Your task to perform on an android device: The chicken fricassee dish was delicious. I'd want to create a playlist on YouTube named Favorite Food Recipe so that I can simply view it later.
Image 0: 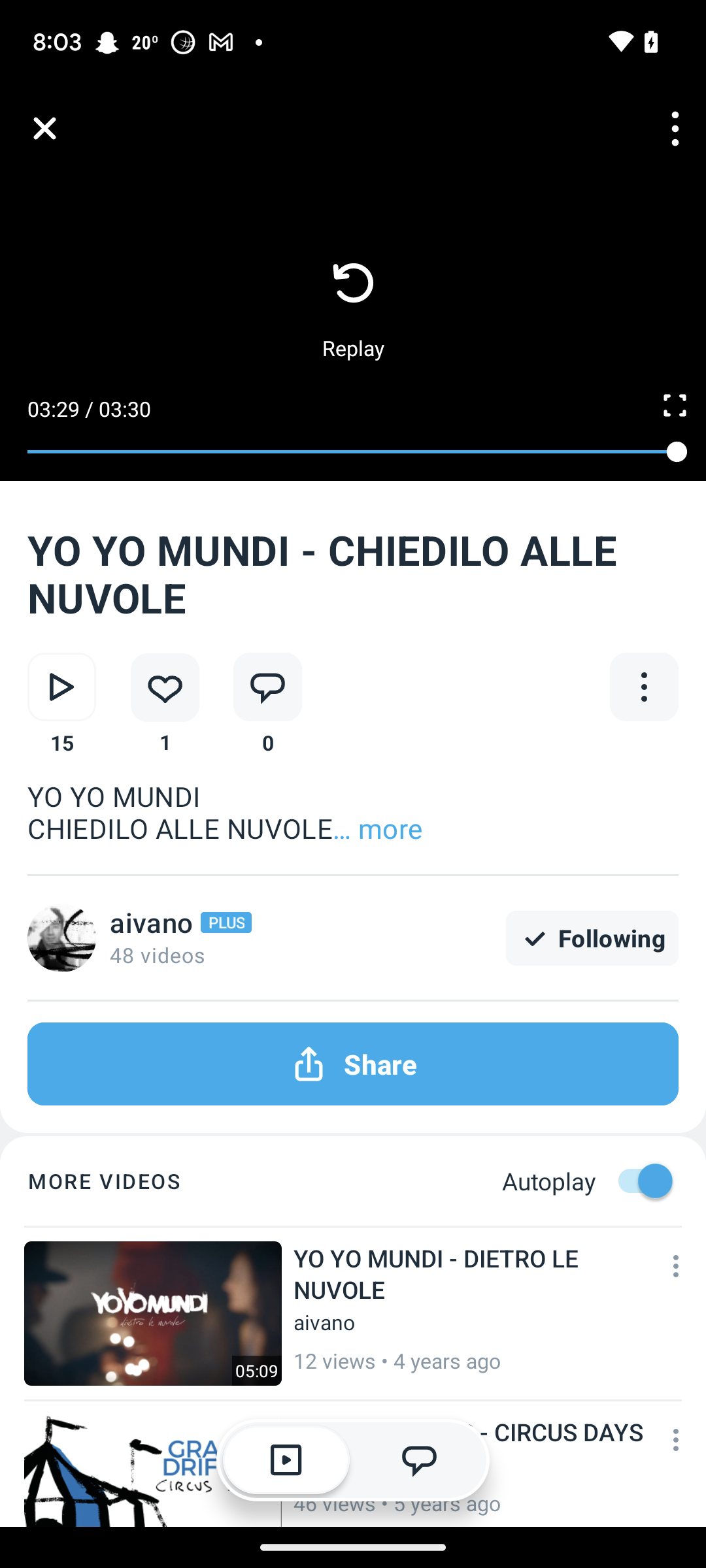
Open the Youtube app
Step 0: open app "YouTube"
Image 2: 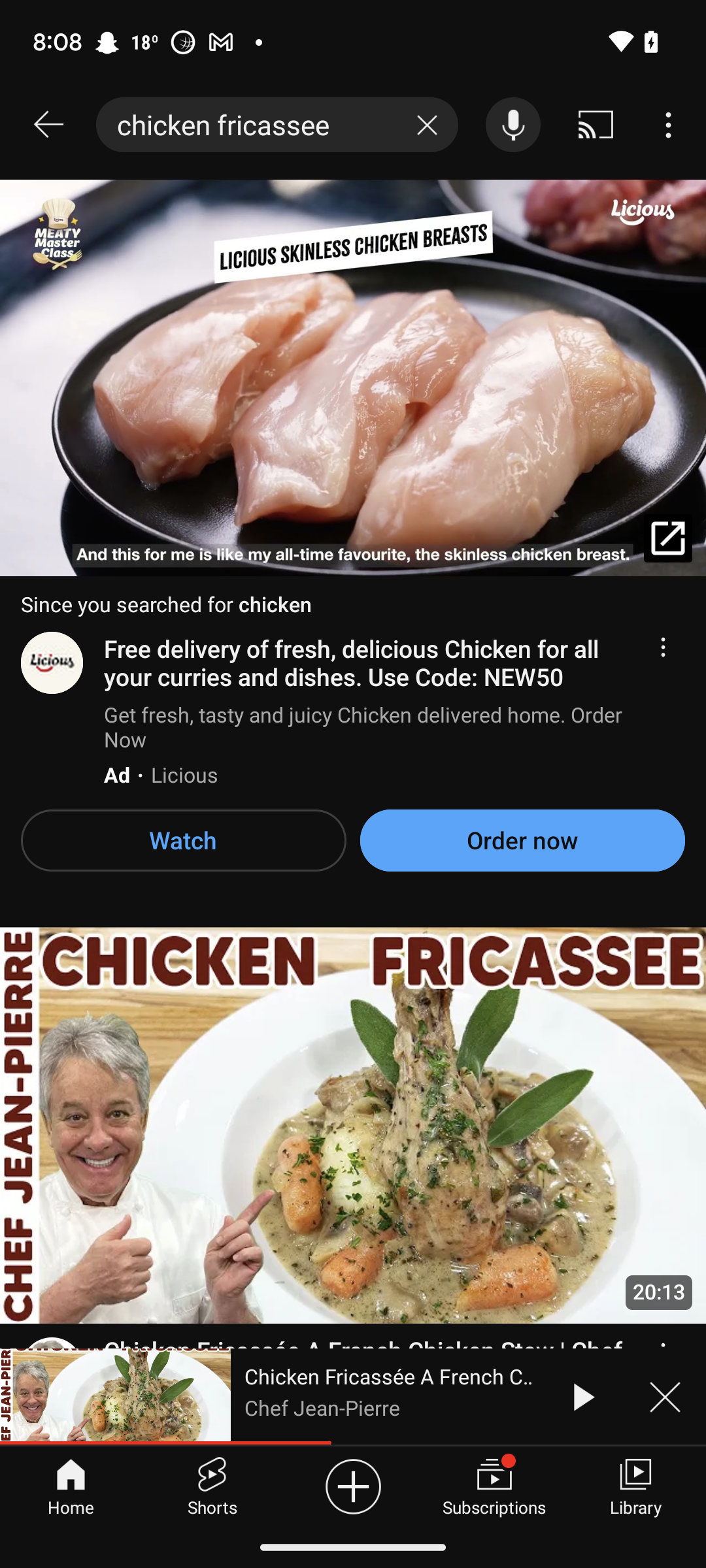
Click on the library tab at the bottom right corner of the screen
Step 2: click (635, 1485)
Image 3: 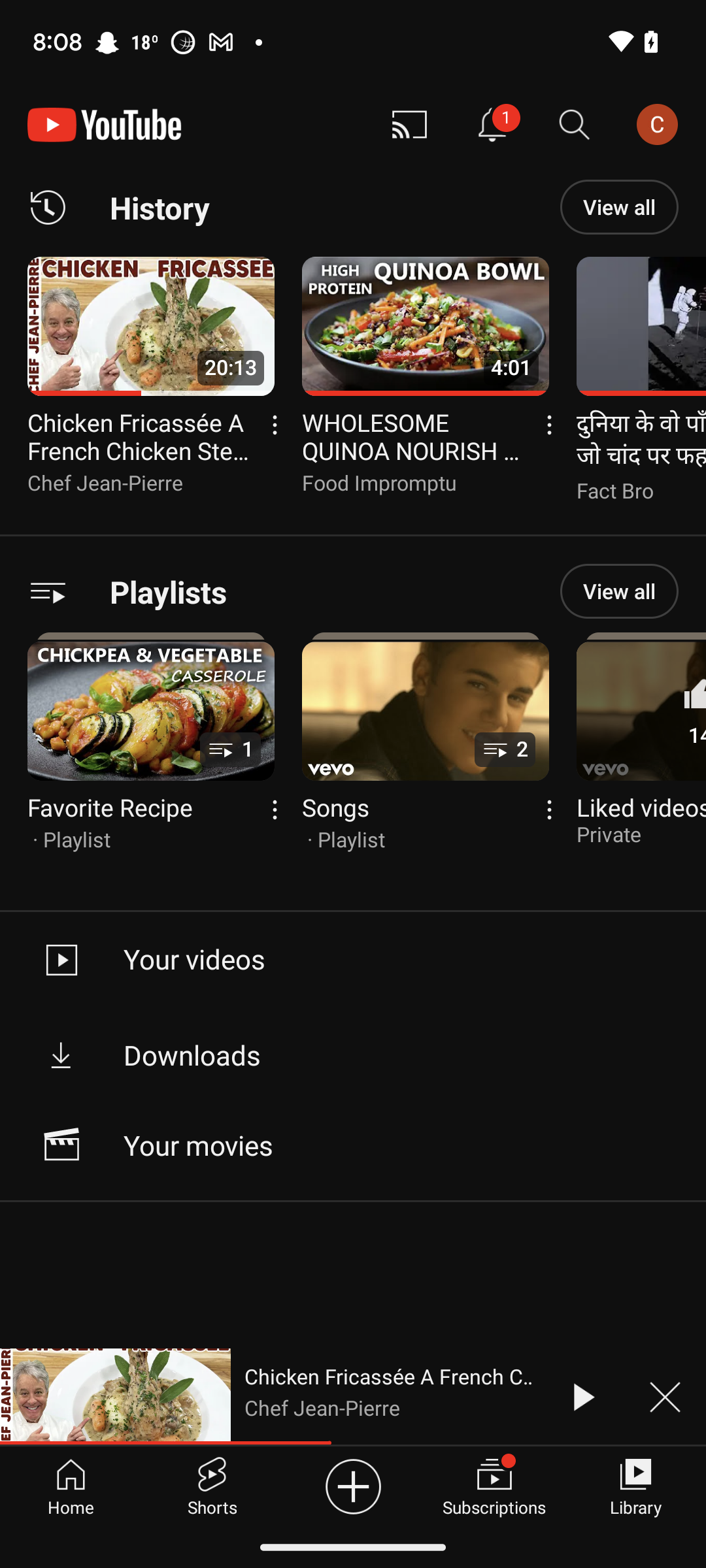
Swipe the playlist towards the left side
Step 3: scroll right
Image 4: 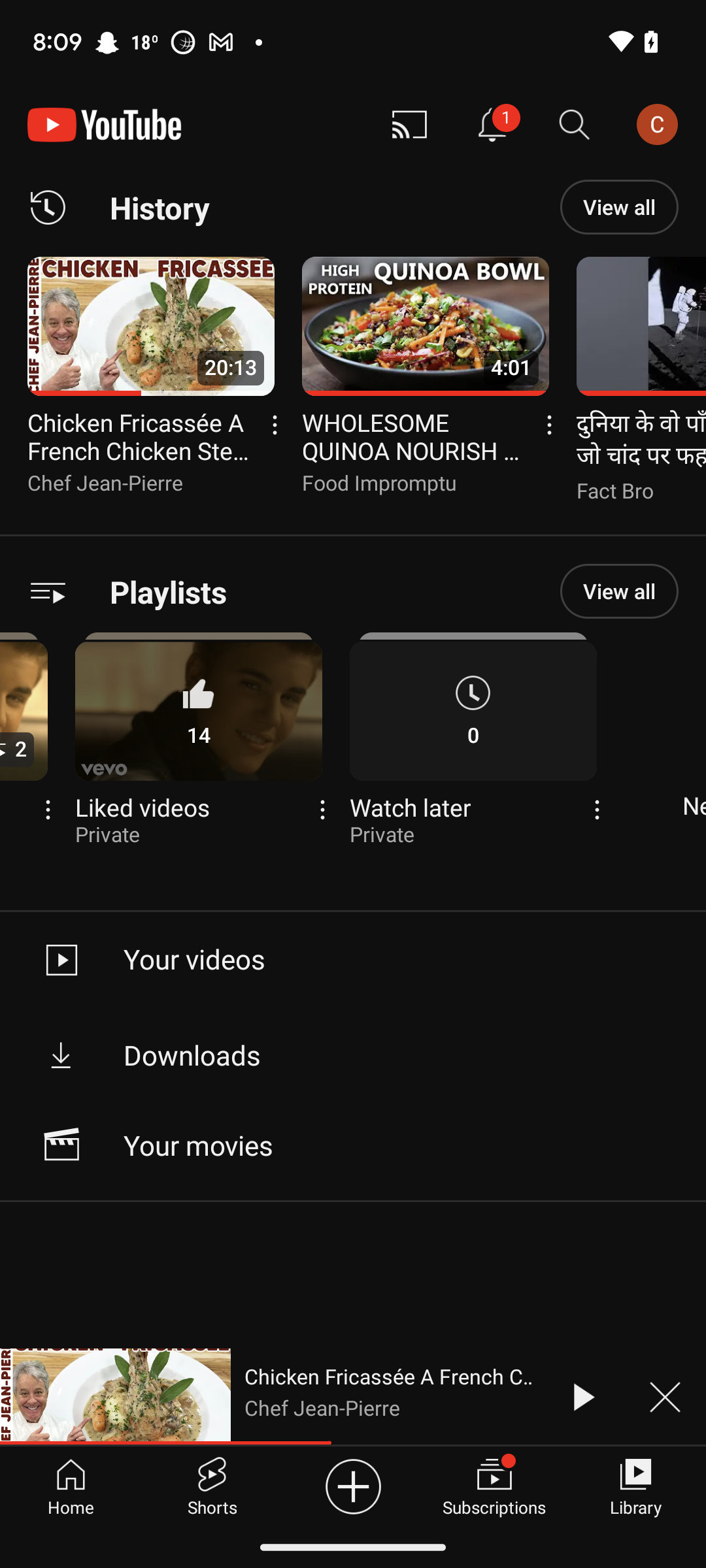
Swipe the playlist towards the left side
Step 4: scroll right
Image 5: 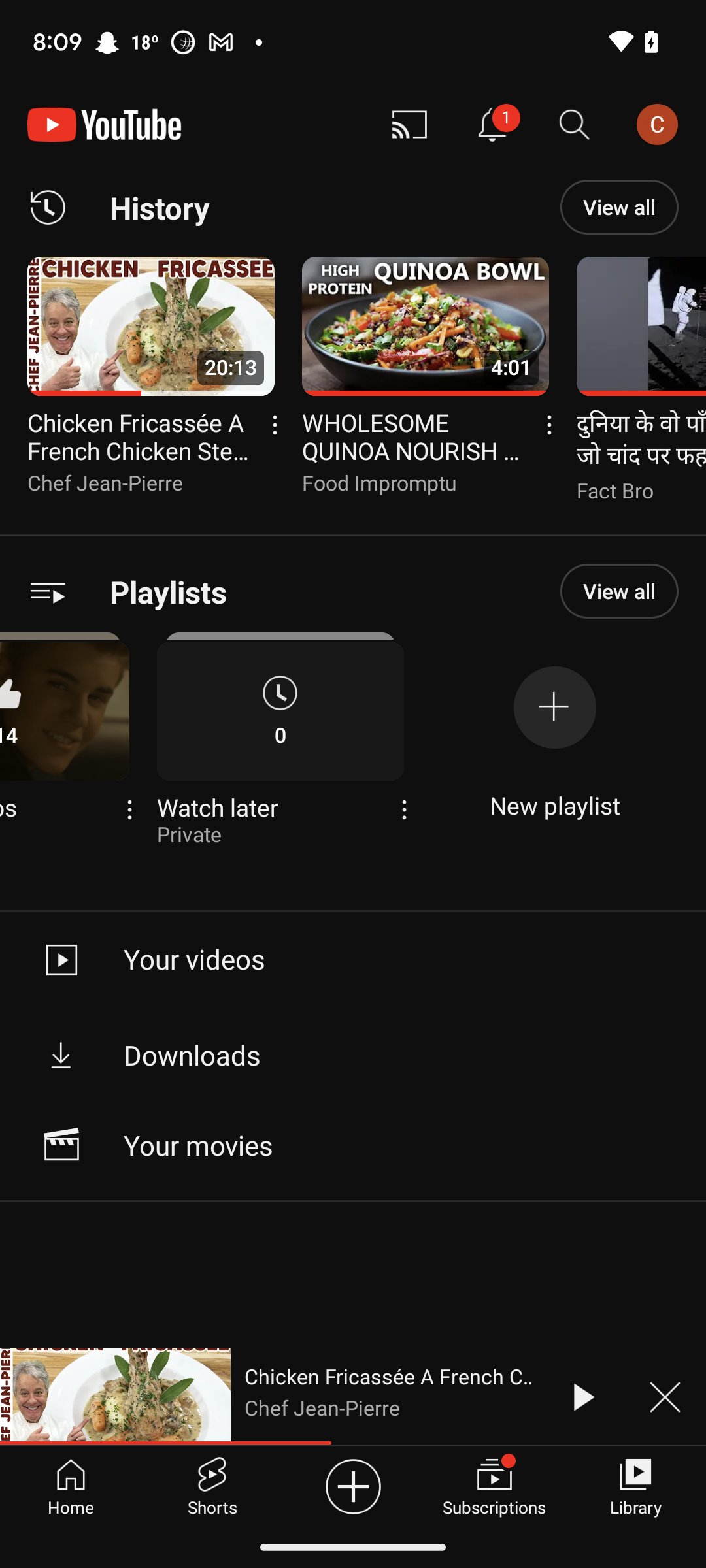
Click on the  + new playlist option
Step 5: click (555, 771)
Image 6: 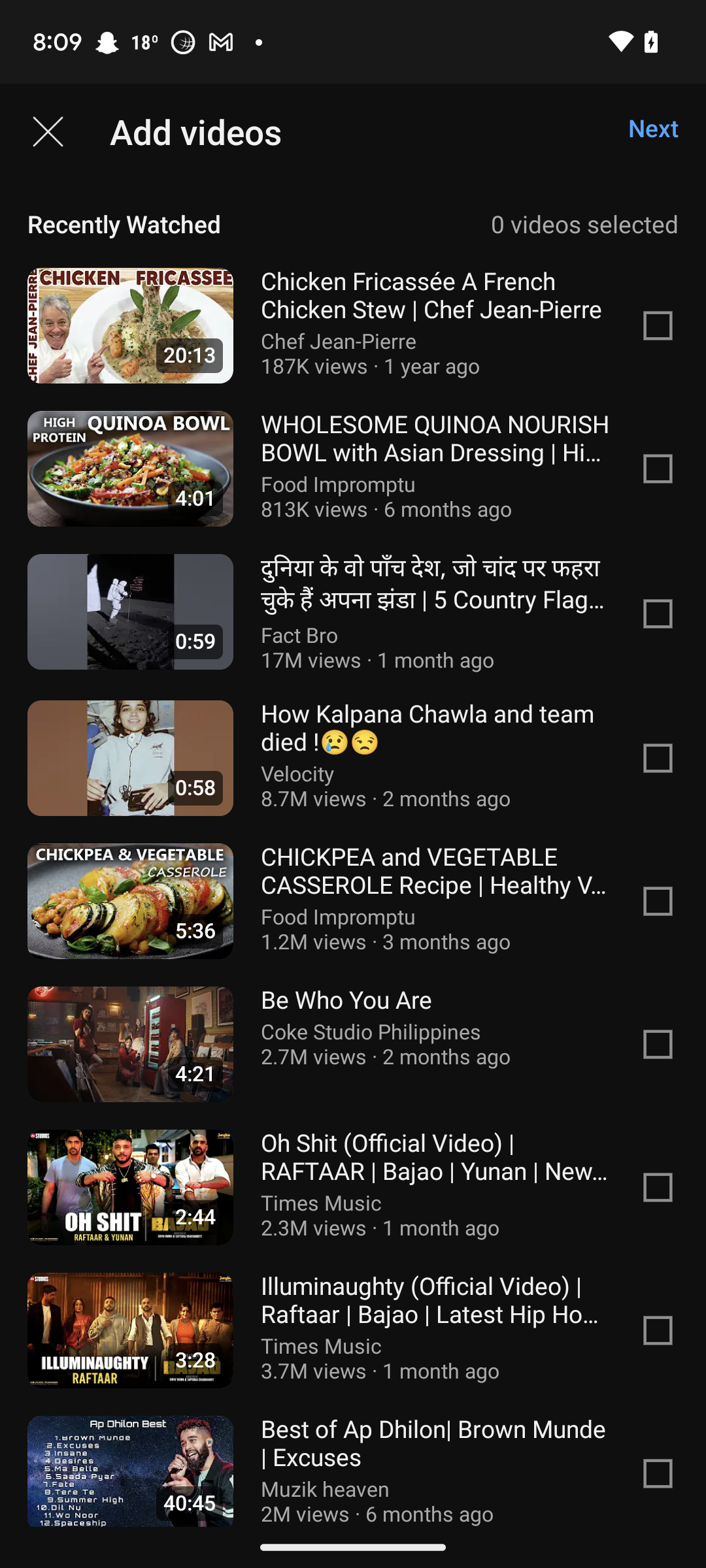
Click on the first checkbox
Step 6: click (353, 325)
Image 7: 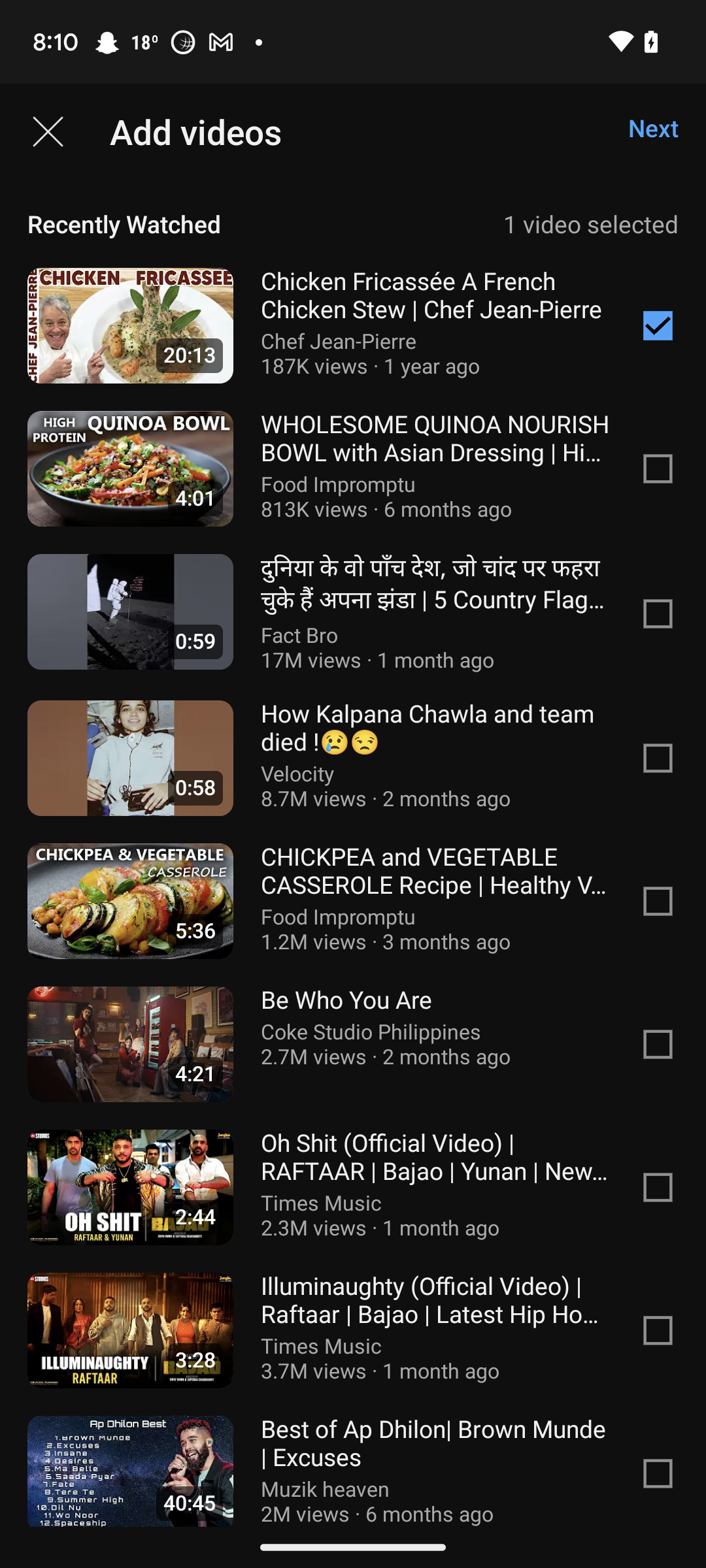
Click on the next button
Step 7: click (653, 127)
Image 8: 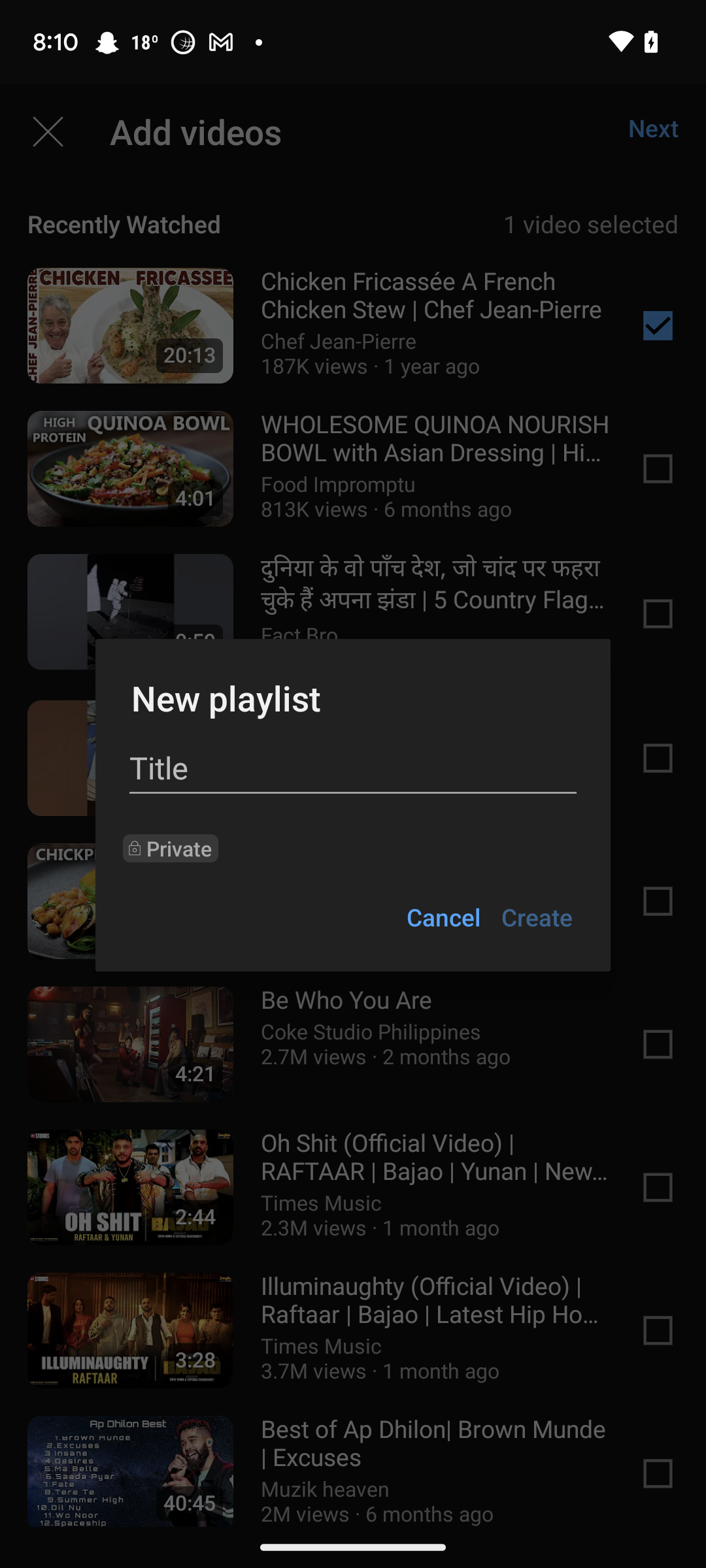
Click on the title text box
Step 8: click (353, 768)
Image 9: 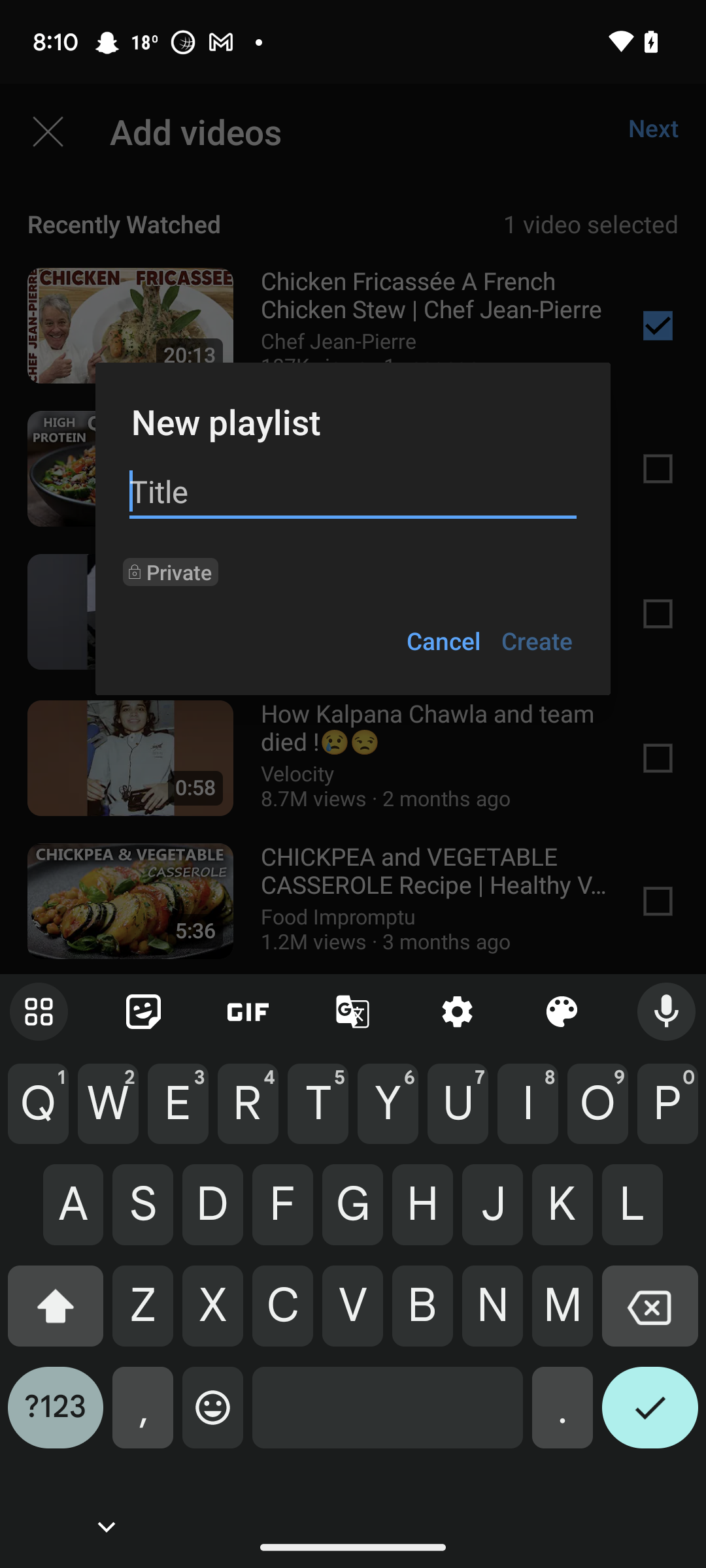
Enter the text "Favorite Food Recipe"
Step 9: type "Favorite Food Recipe"
Image 10: 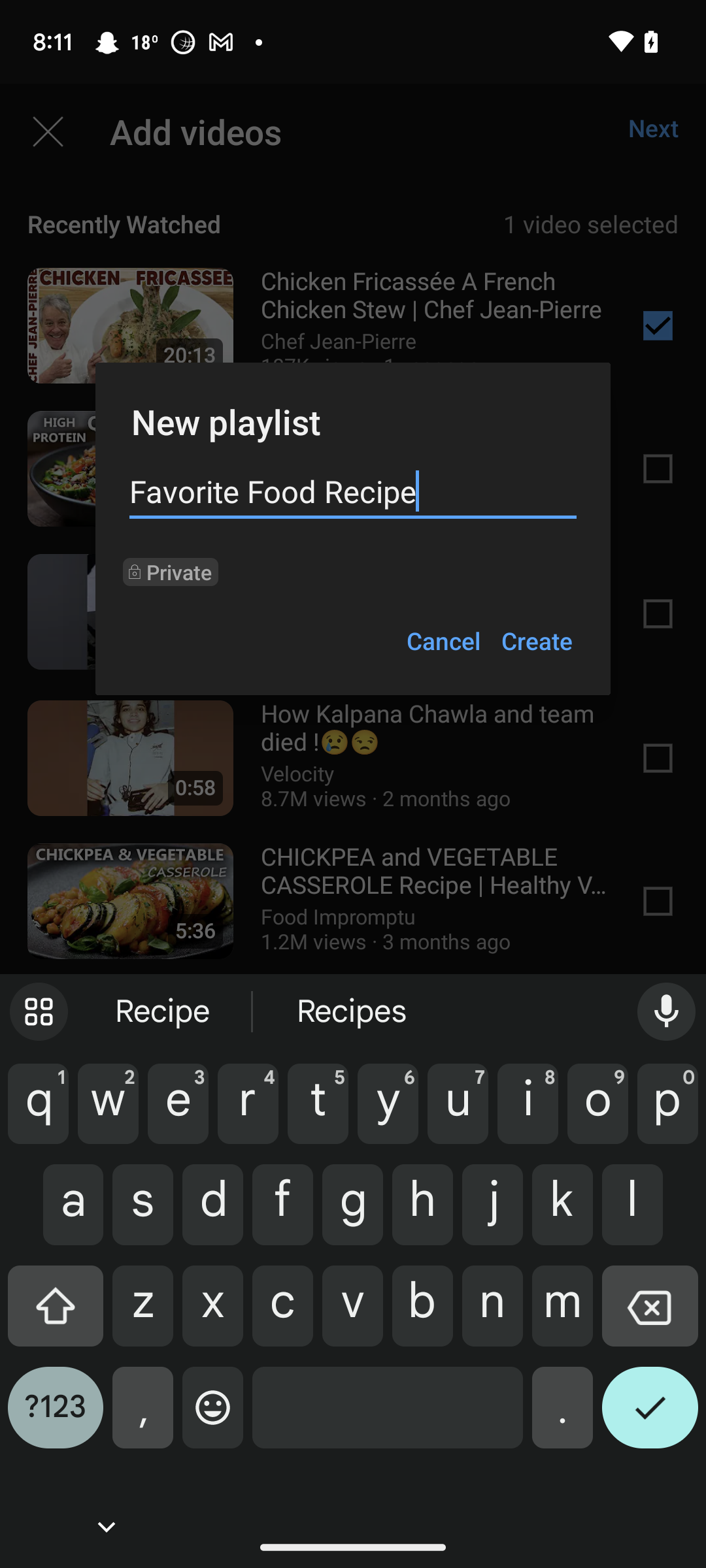
Click on the create button
Step 10: click (537, 640)